Your task to perform on an android device: i would like to save an current audio clip that i was recorded using dolby on app
Image 0: 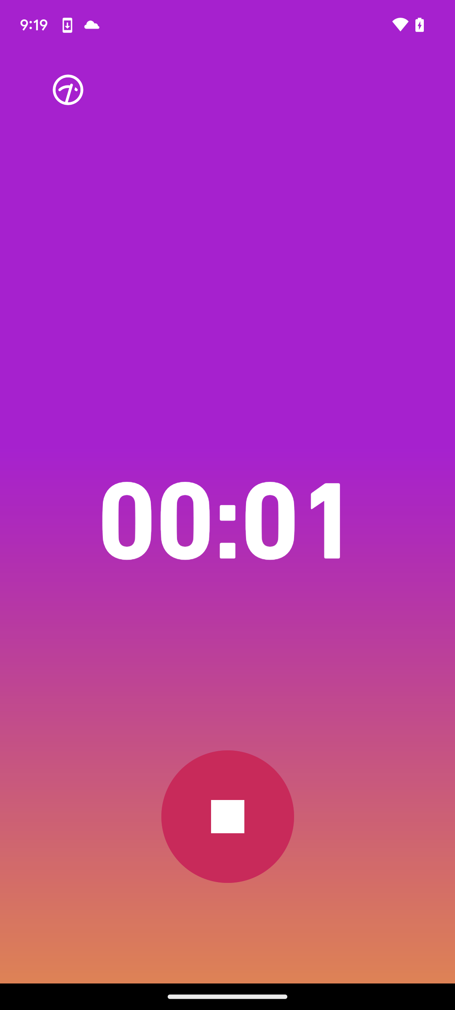
click on the circle (pause icon) at the center of the screen to save an audio 
Step 0: click (227, 816)
Image 1: 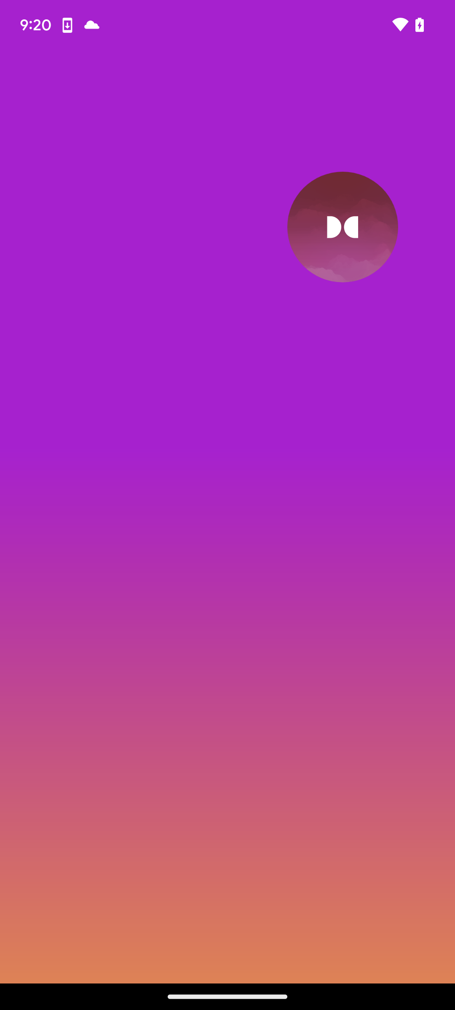
click on the circle (pause icon) at the center of the screen to save an audio 
Step 1: wait